Your task to perform on an android device: The important yoga session has been rescheduled . Delay the 7:00 AM alarm by 1 hour in the clock app
Image 0: 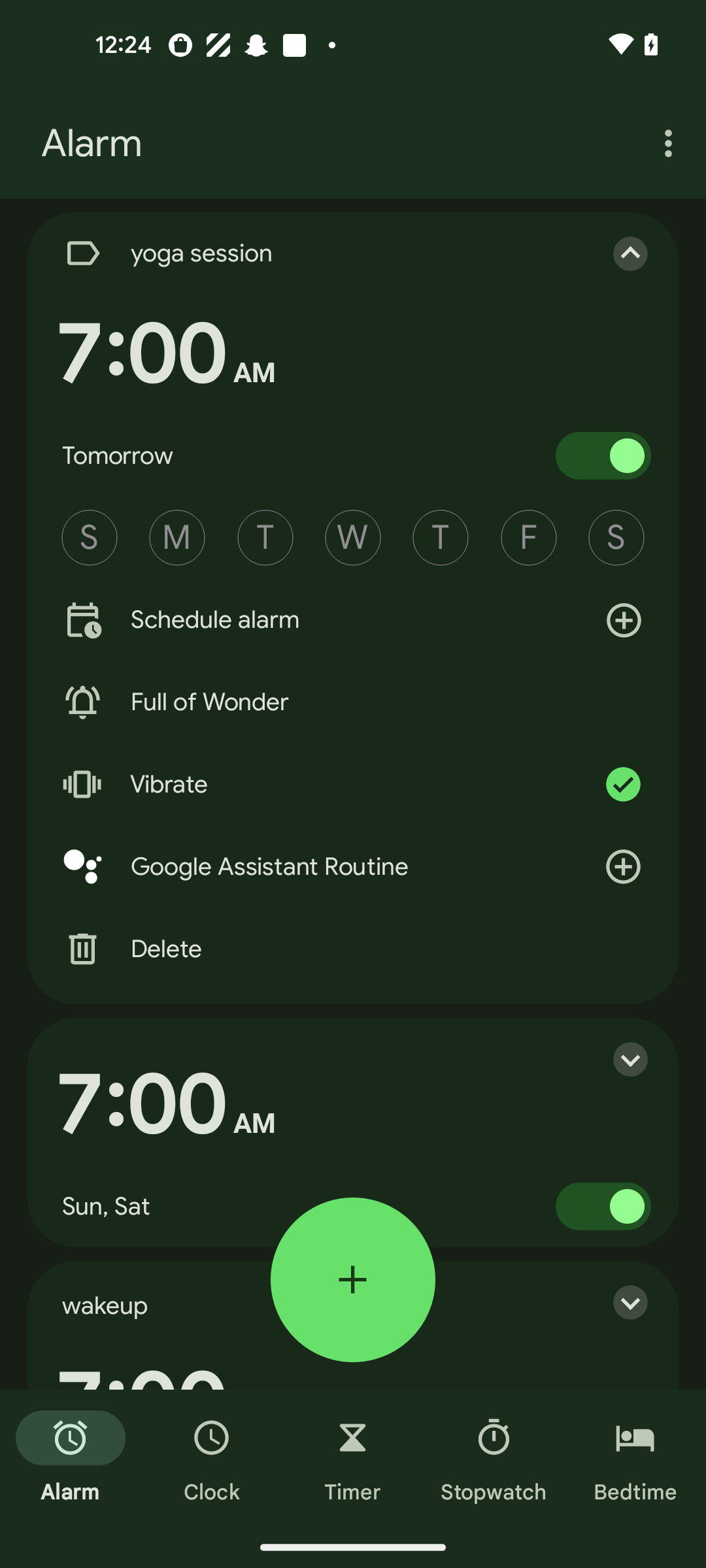
Click on the  yoga session of time
Step 0: click (165, 354)
Image 1: 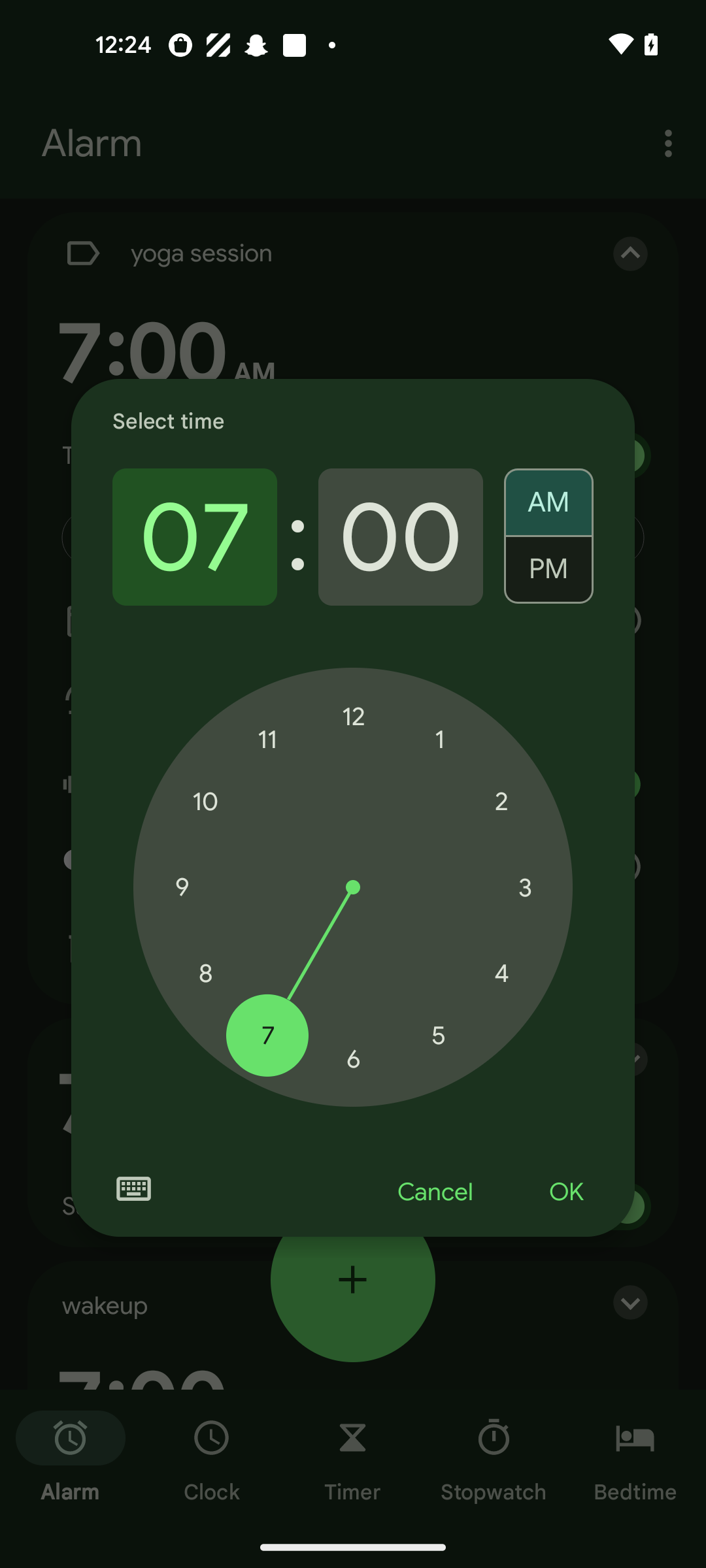
set hour to 8
Step 1: click (205, 973)